Your task to perform on an android device: I'd like to see the Nike brand shoes.
Image 0: 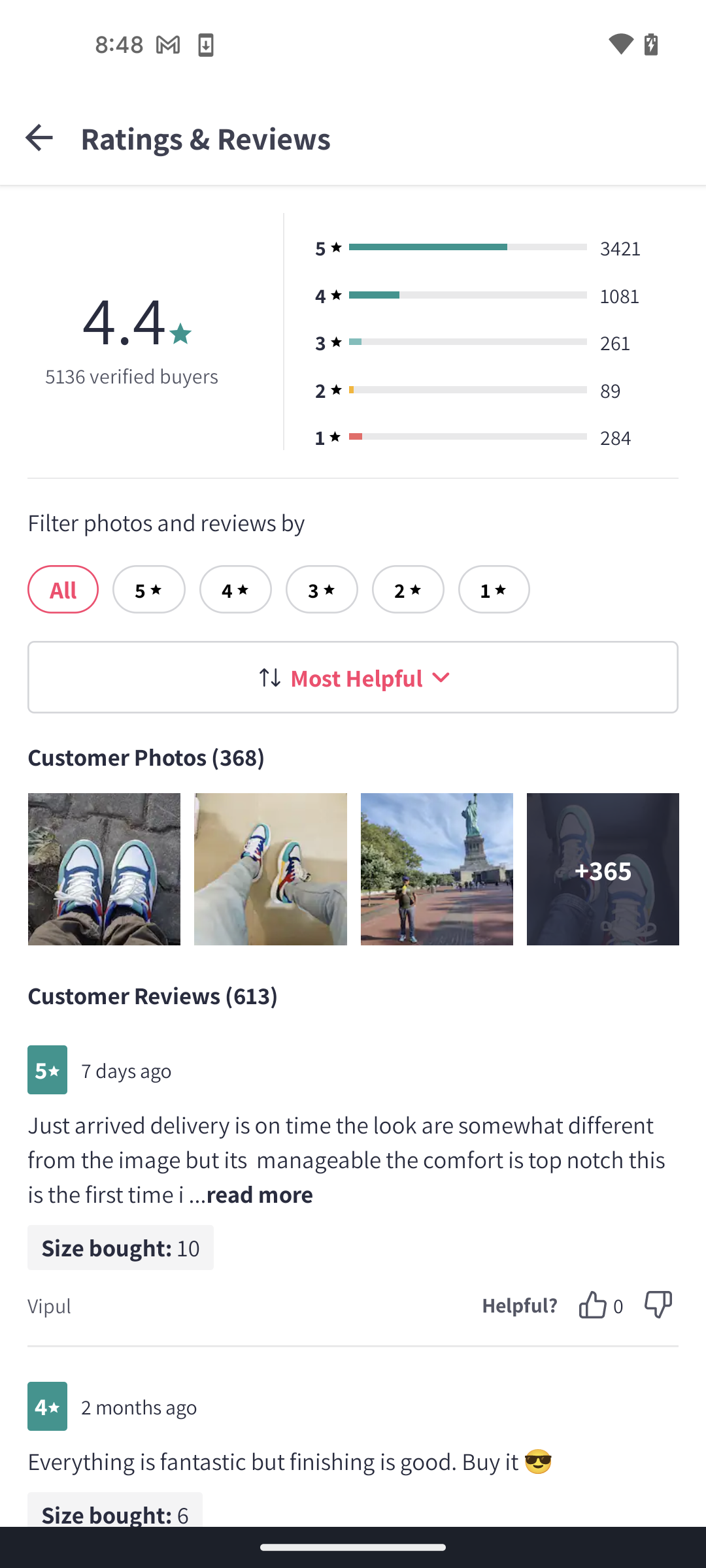
go back
Step 0: press back button
Image 1: 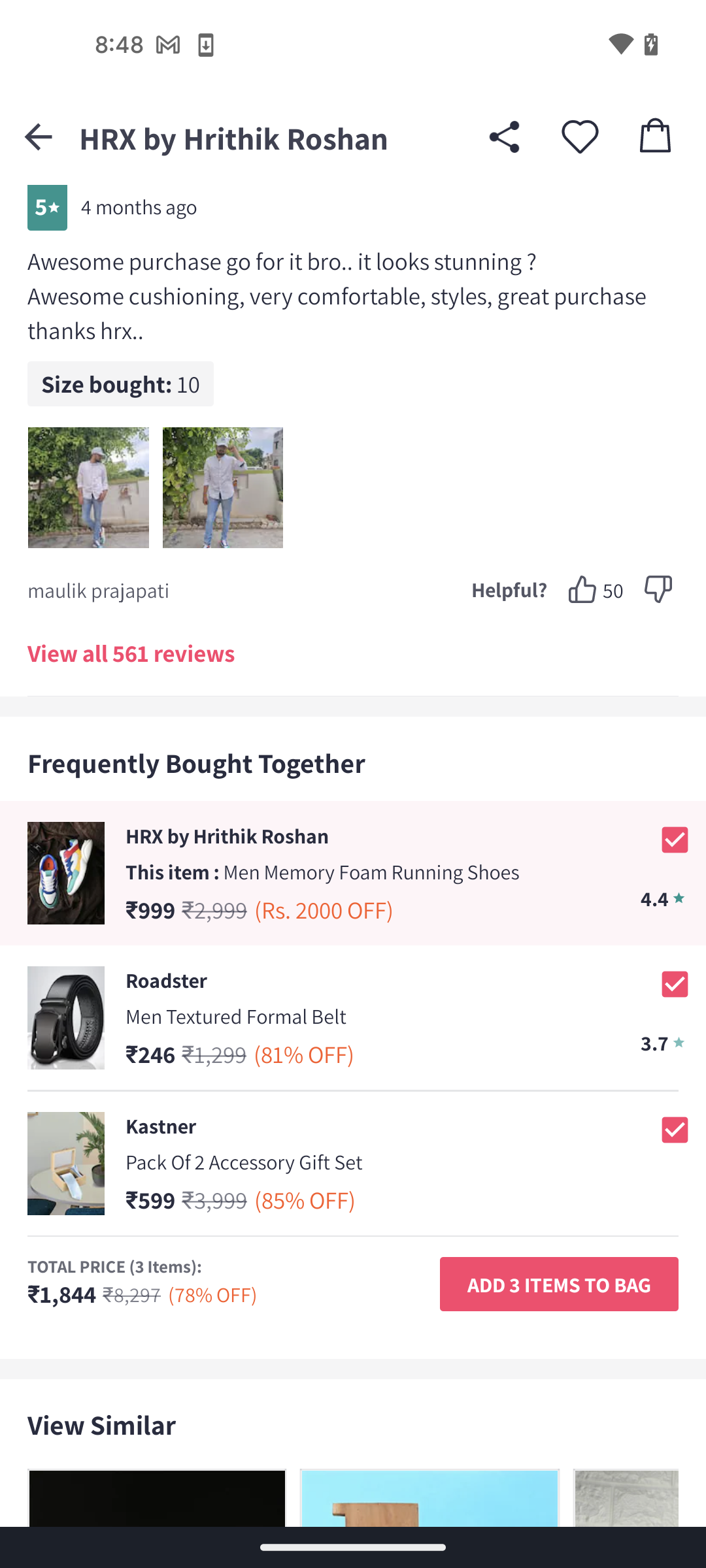
go back again
Step 1: press back button
Image 2: 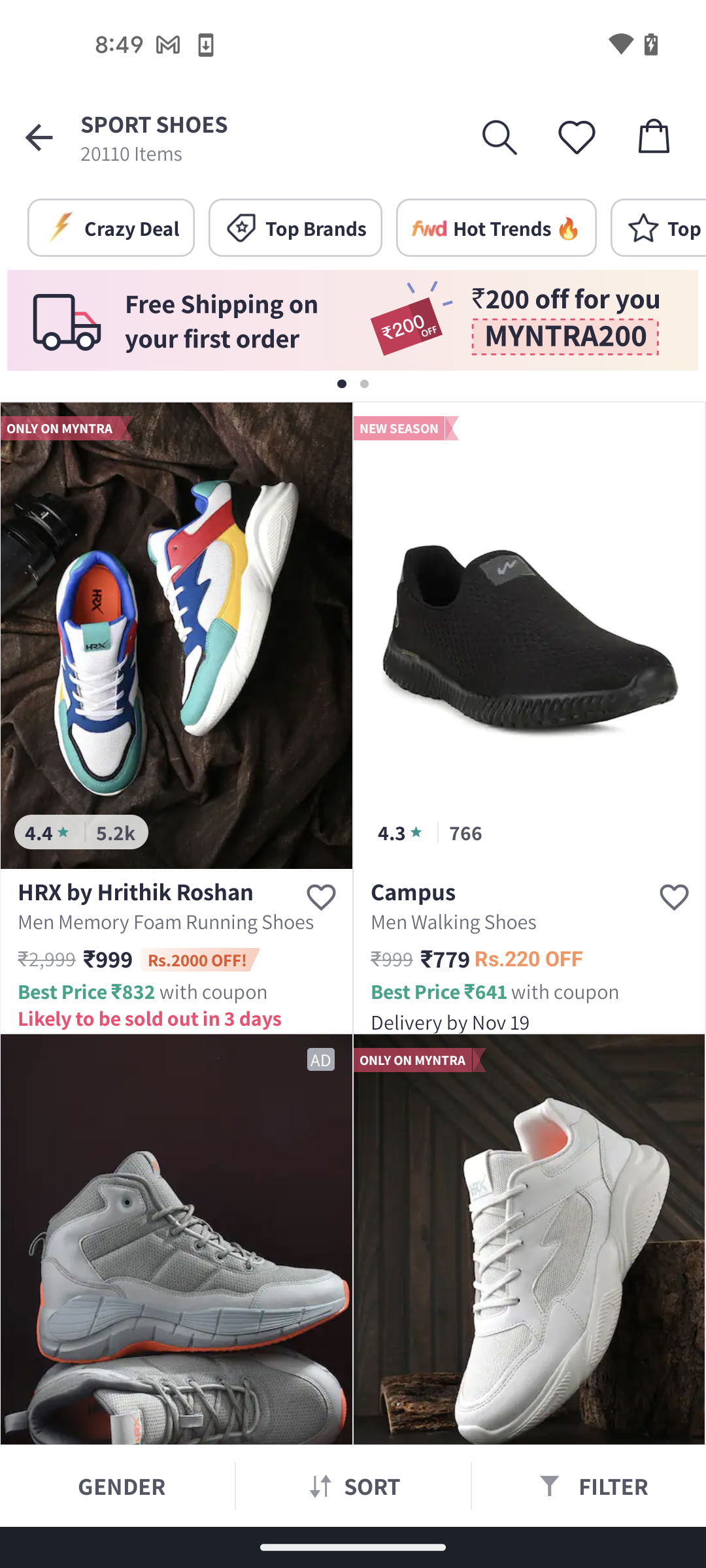
click on the filter option
Step 2: click (613, 1485)
Image 3: 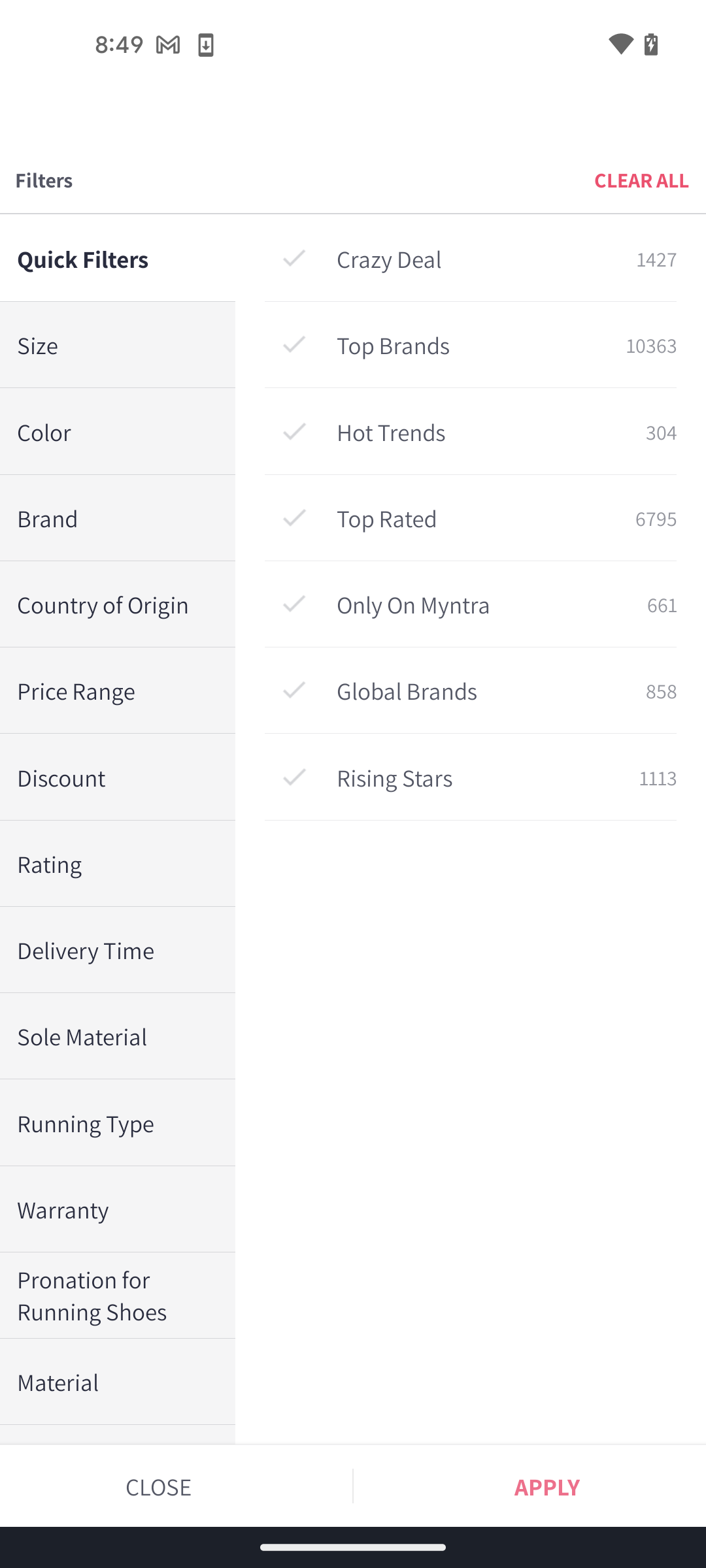
click on the brand section
Step 3: click (109, 517)
Image 4: 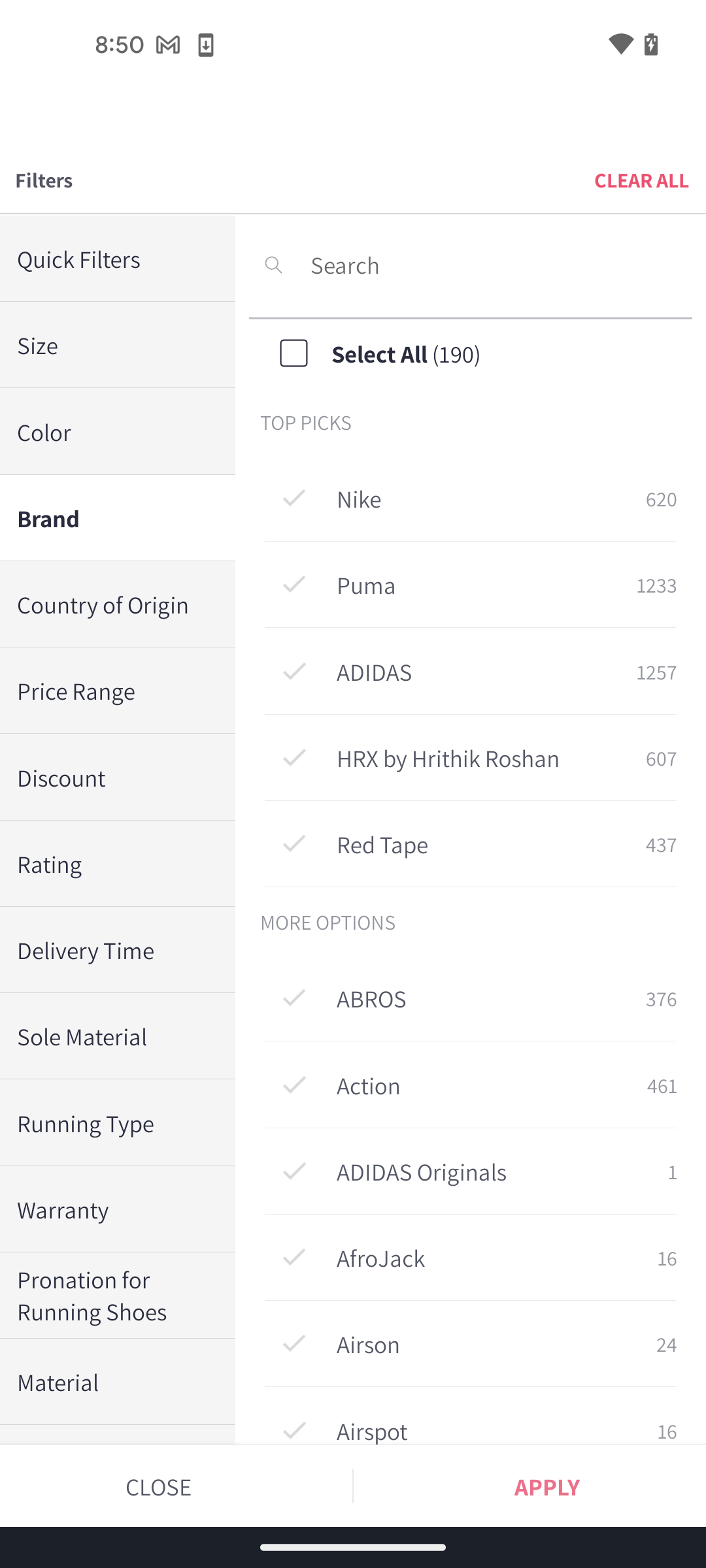
select the Nike brand option
Step 4: click (481, 498)
Image 5: 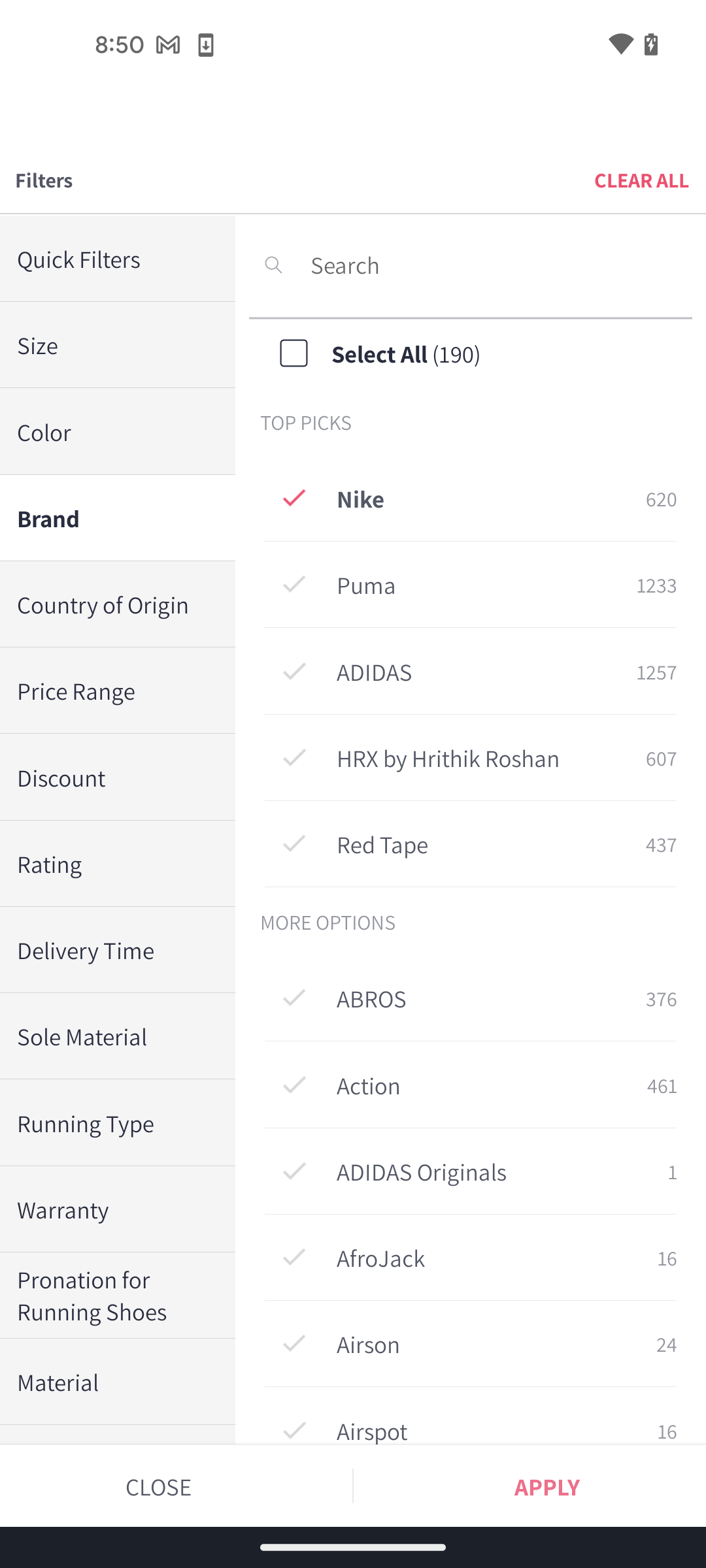
click on the Apply option
Step 5: click (546, 1486)